Your task to perform on an android device: Please send information regarding the trains departing at 14:19 hours to 15:30 hours at karin.iversen@example.com via Gmail.
Image 0: 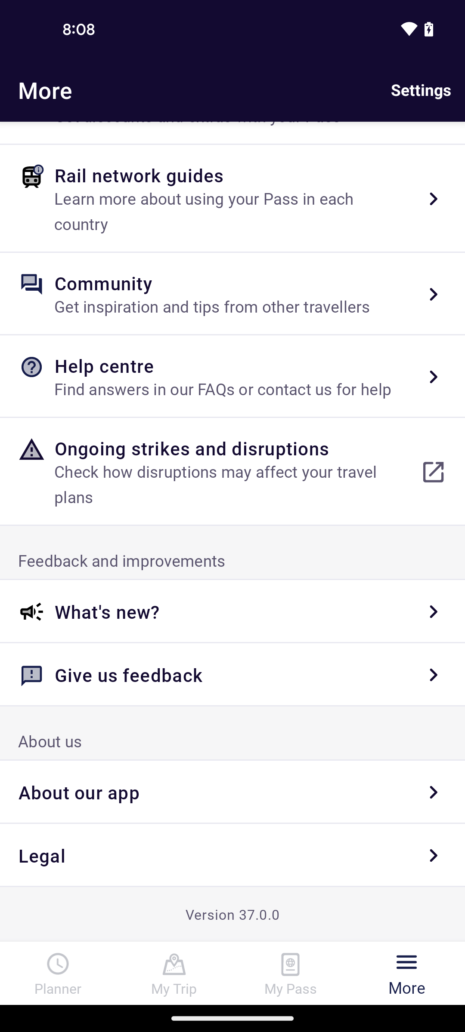
Tap on my trip option at the bottom of the screen
Step 0: click (174, 973)
Image 1: 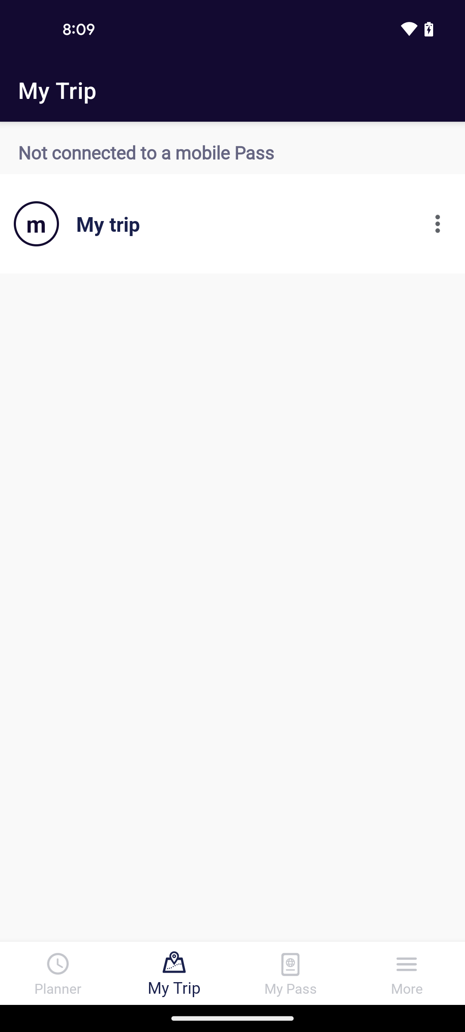
Click on my trip
Step 1: click (232, 224)
Image 2: 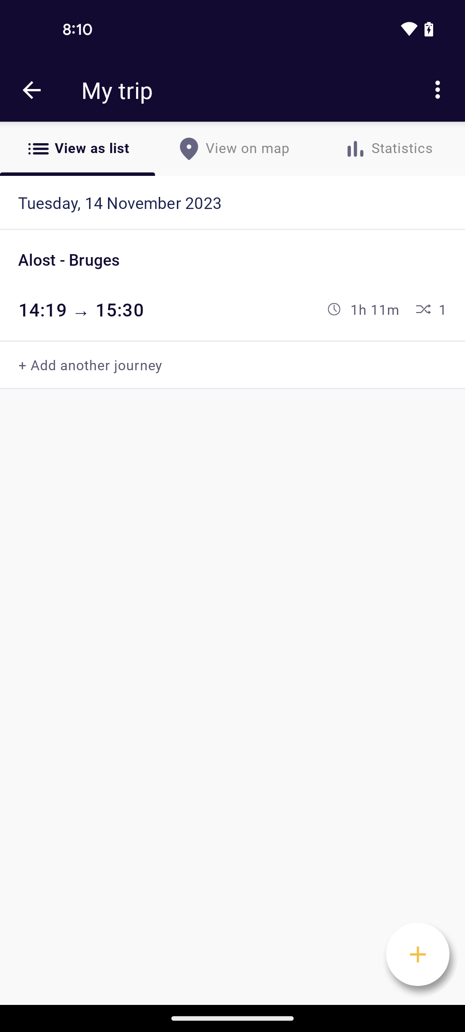
Tap on the three dot menu icon at the top right corner of the screen
Step 2: click (437, 90)
Image 3: 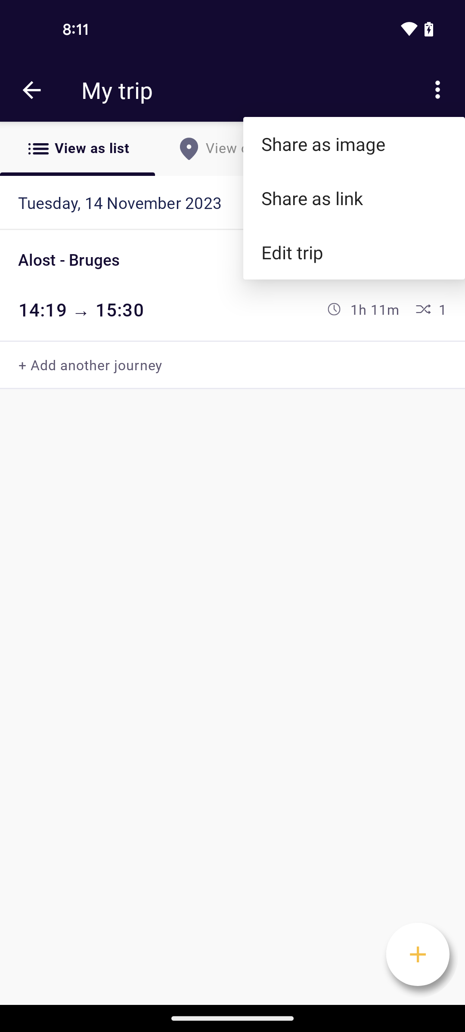
Tap on the share as image option
Step 3: click (354, 144)
Image 4: 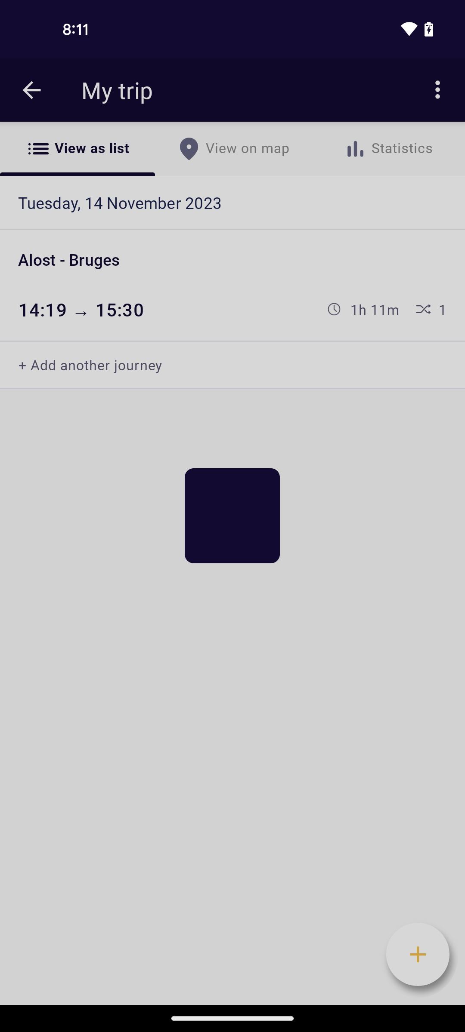
Tap on the share as image option
Step 4: wait
Image 5: 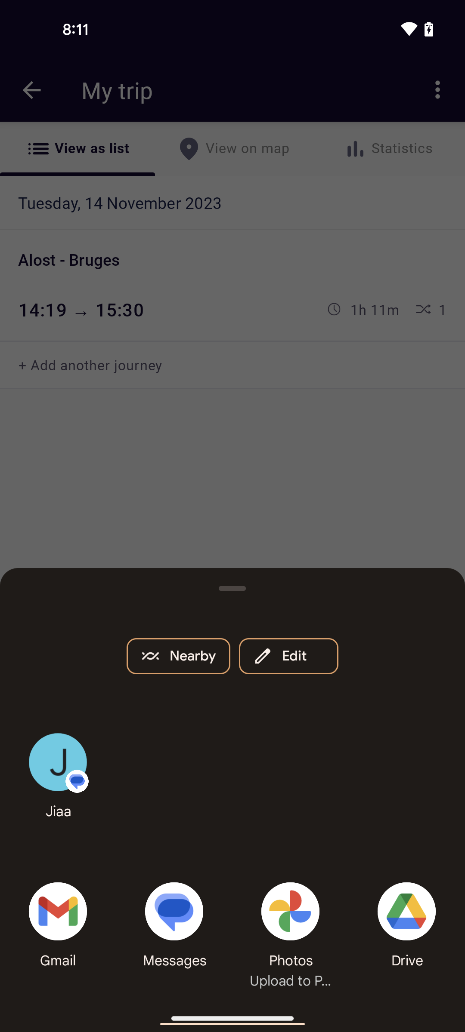
Tap on the gmail option
Step 5: click (57, 911)
Image 6: 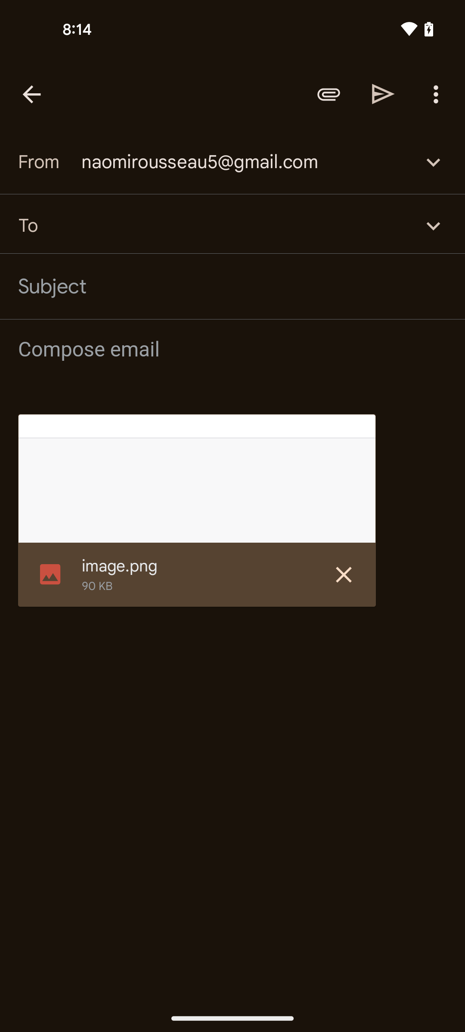
Search the recipient to karin.iversen@example.com
Step 6: type "karin.iversen@example.com"
Image 7: 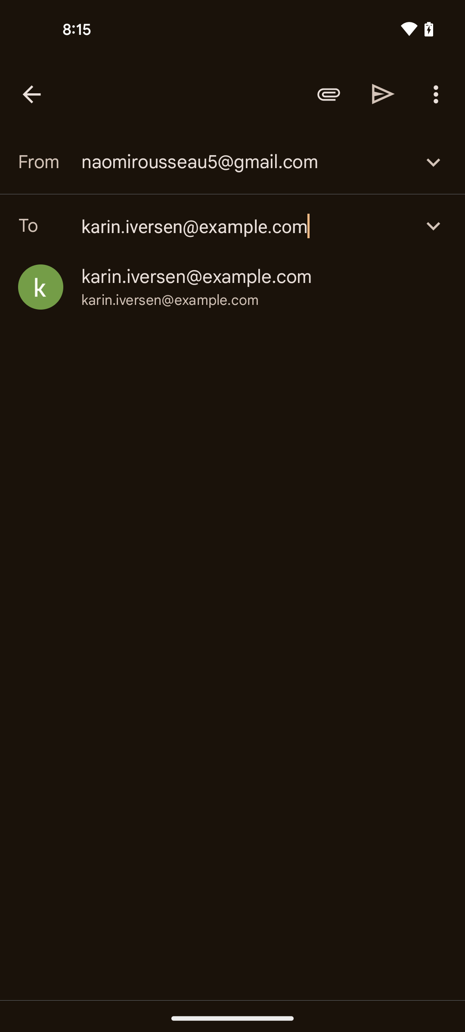
Tap on the send icon at the top of the screen
Step 7: click (383, 94)